Your task to perform on an android device: I want to examine the stops of the train which reaches the earliest to Paris from the Irvea in the Rail Planner app.
Image 0: 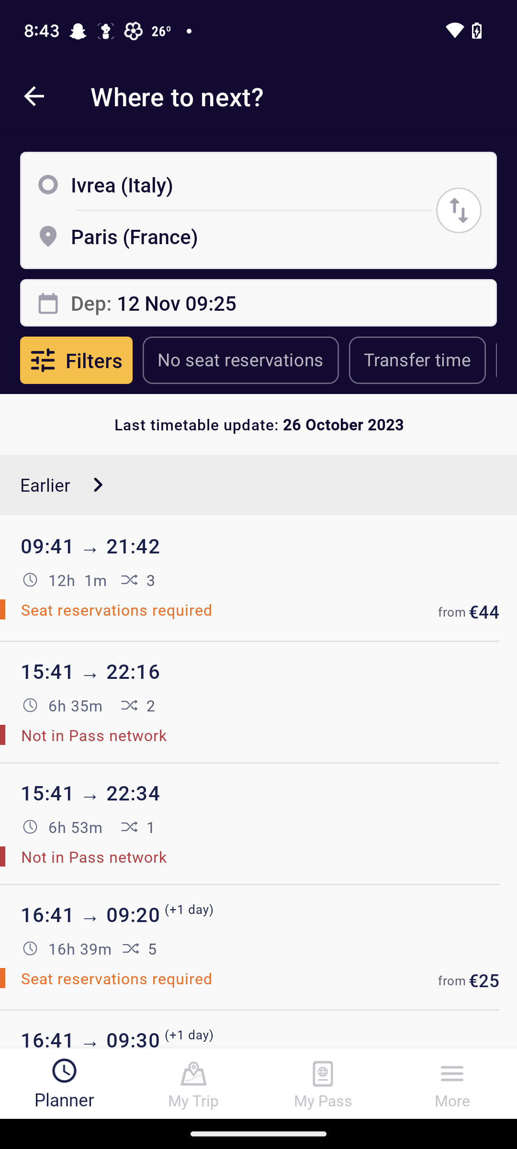
Open the first suggested train
Step 0: click (258, 721)
Image 1: 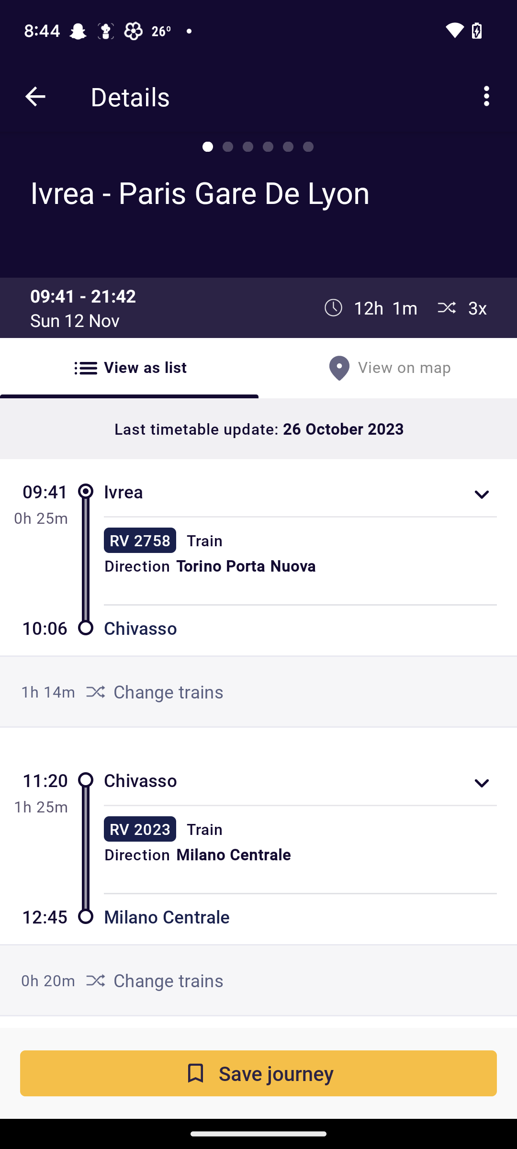
Swipe up the screen
Step 1: scroll down